Your task to perform on an android device: with 4.3 ratings, add the Bosh GSB 501 500-Watt Professional Impact Drill Machine to my wishlist.
Image 0: 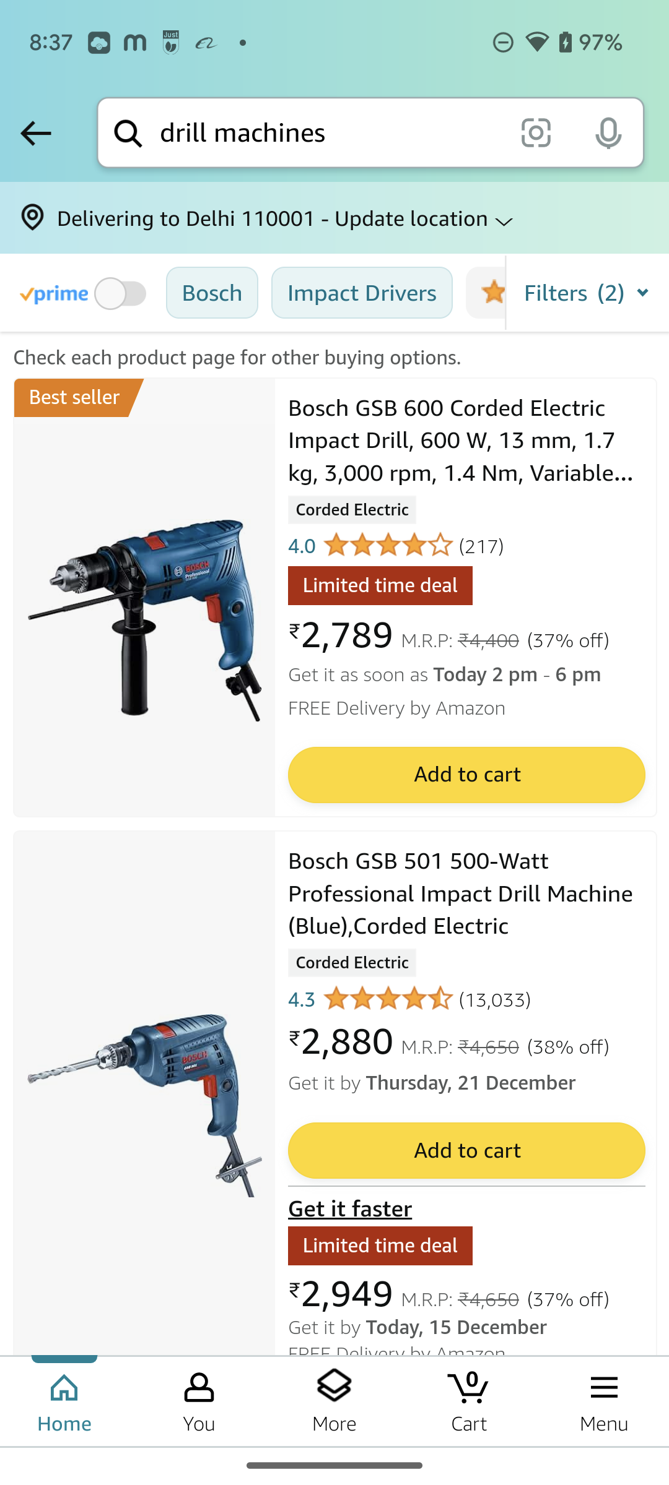
Click on Bosh GSB 501 500-Watt Professional Impact Drill Machine
Step 0: click (460, 895)
Image 1: 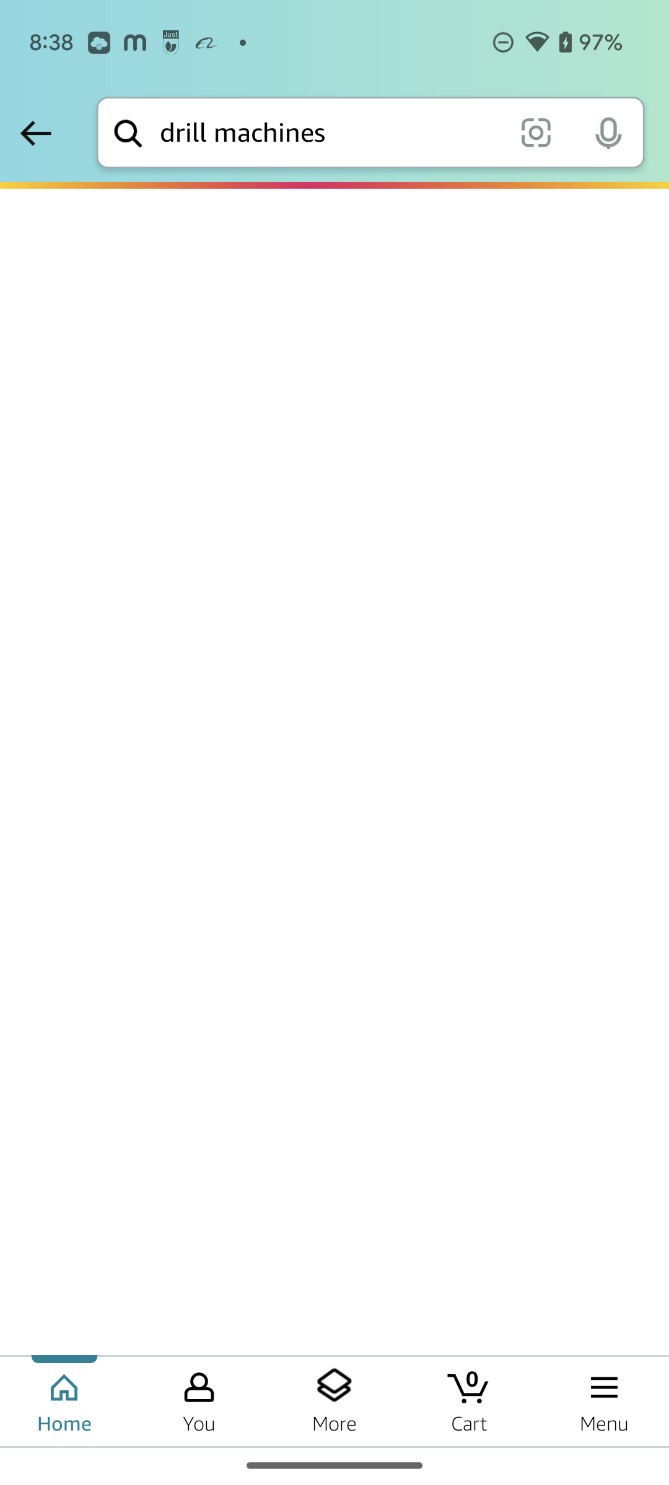
Click on Bosh GSB 501 500-Watt Professional Impact Drill Machine
Step 1: wait
Image 2: 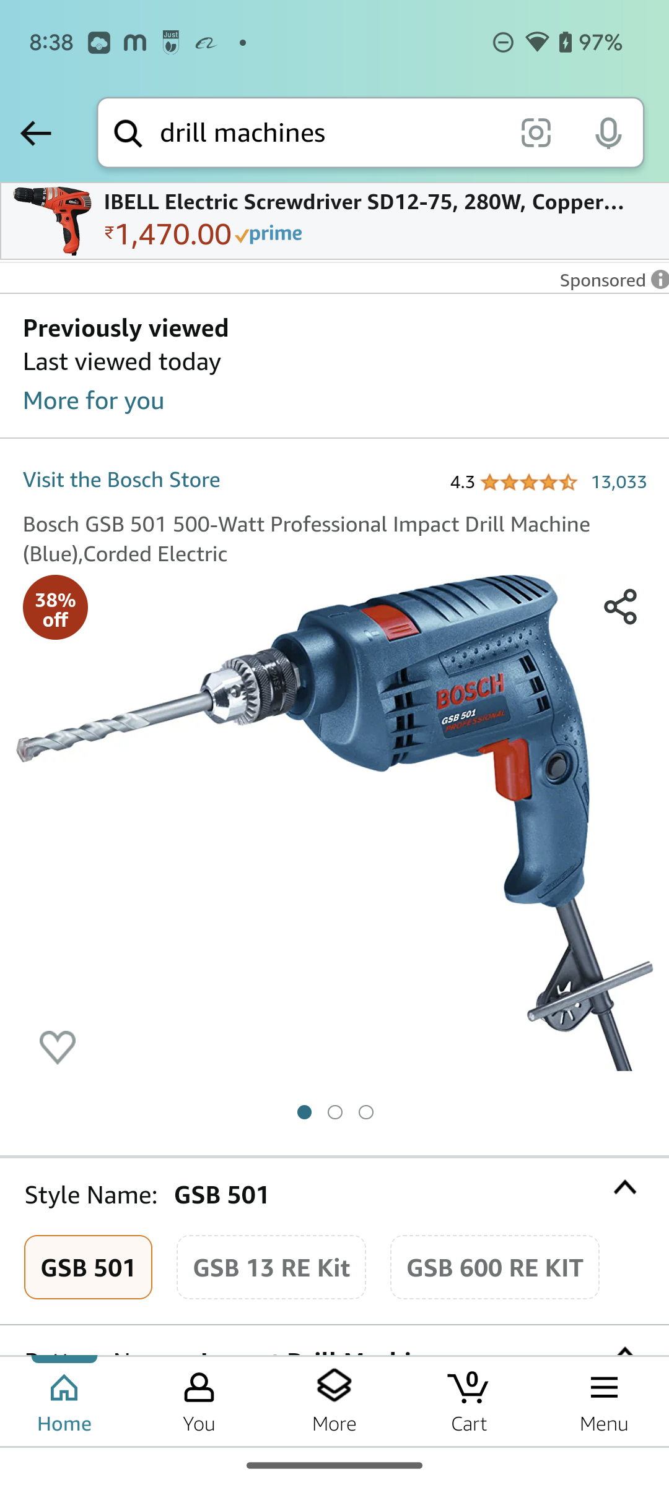
Click on the Heart icon at the left corner of the drill image
Step 2: click (58, 1047)